Your task to perform on an android device: I need rice for lunch, so I use the Amazon app to find basmati rice, which is my favorite.
Image 0: 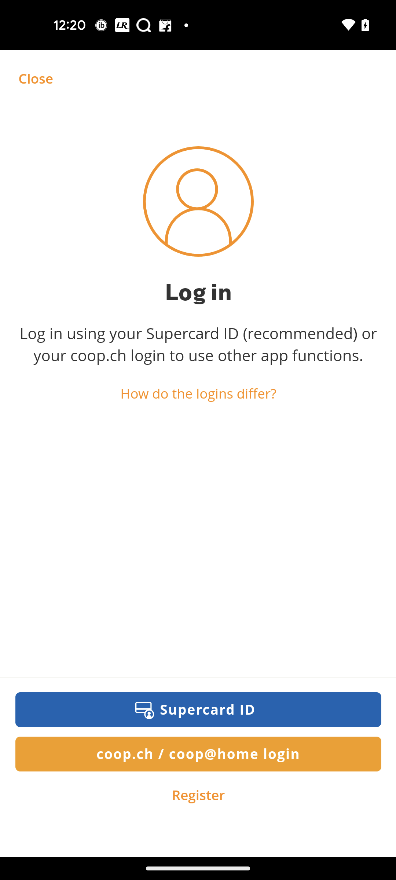
Open the Amazon app
Step 0: open app "Amazon"
Image 1: 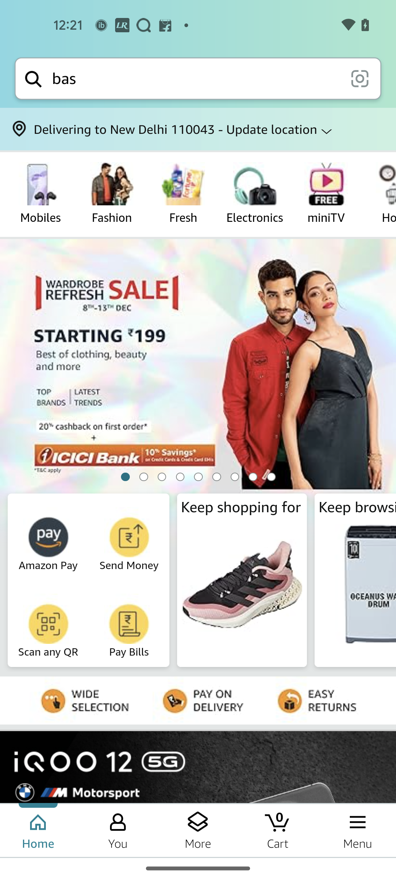
Go to the search bar at the top of the screen
Step 1: click (195, 78)
Image 2: 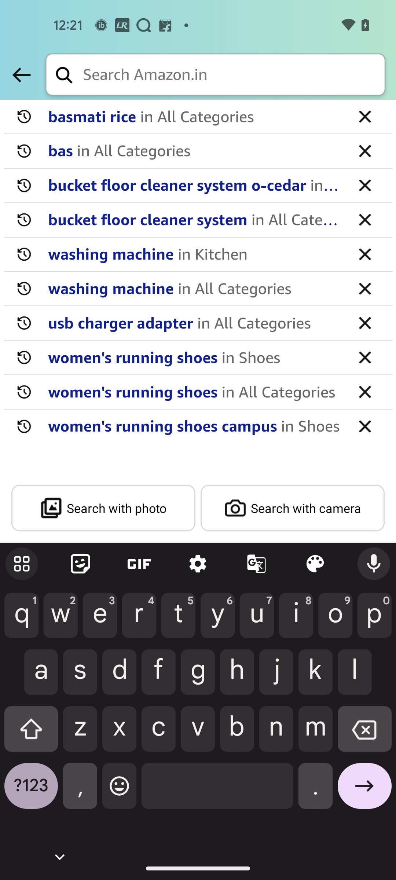
Search for basmati rice
Step 2: type "basmati rice"
Image 3: 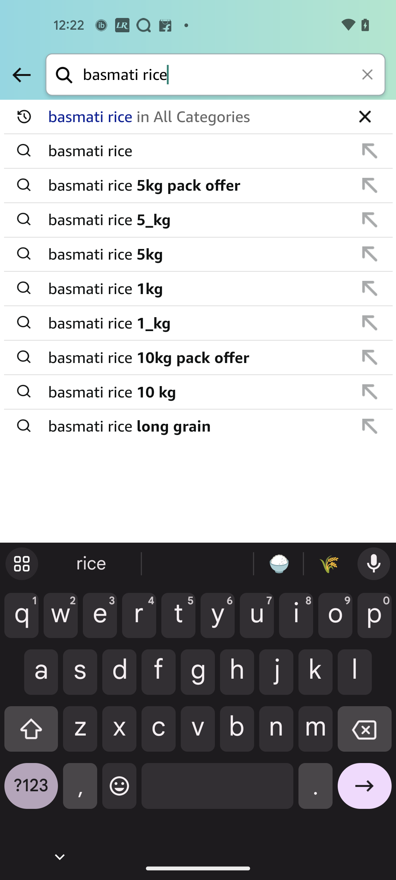
Click on the arrow icon at the bottom right corner of the screen
Step 3: click (364, 791)